Your task to perform on an android device: My current Apple phone broke, so I want to get a new one.Use the flipkart app to look for a new iPhone 15.
Image 0: 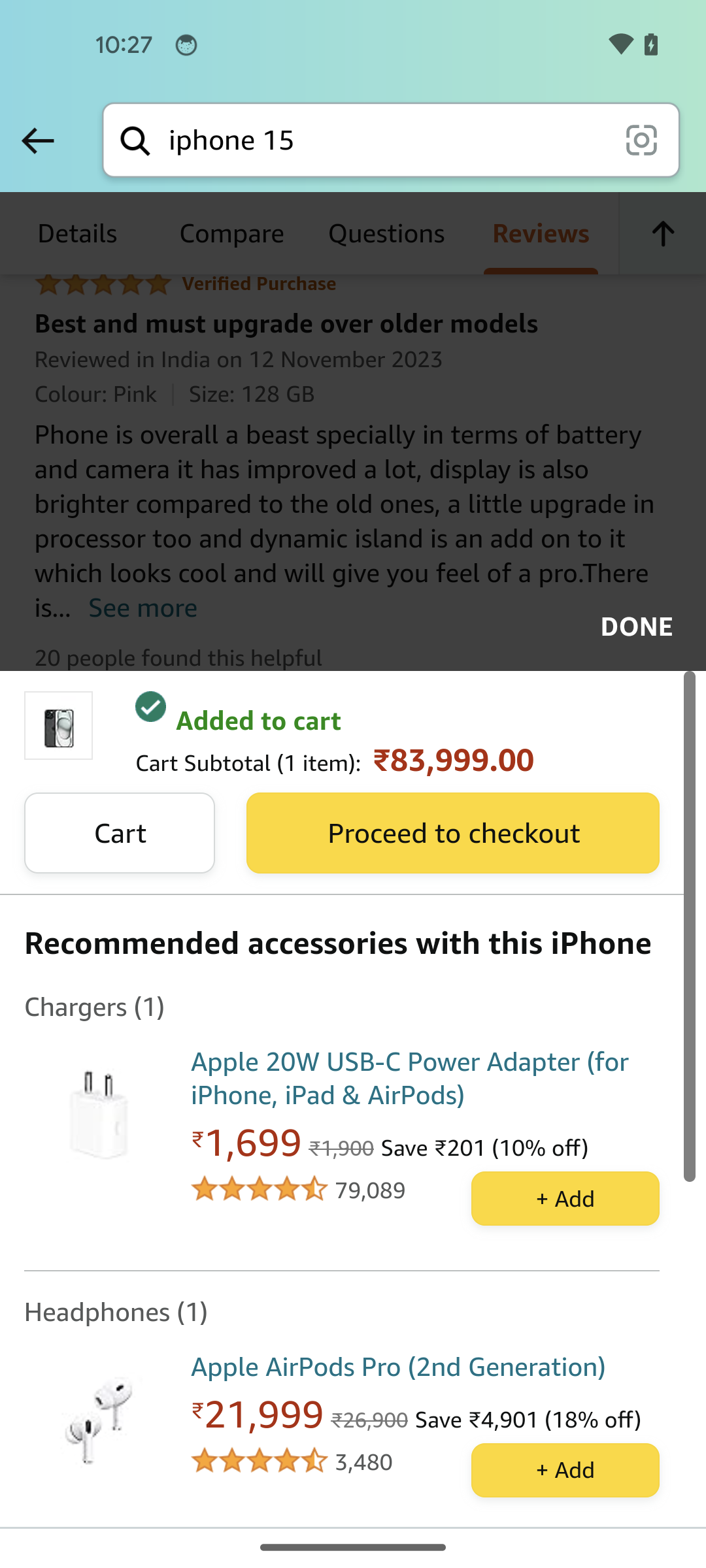
Open the flipkart app
Step 0: open app "Flipkart"
Image 1: 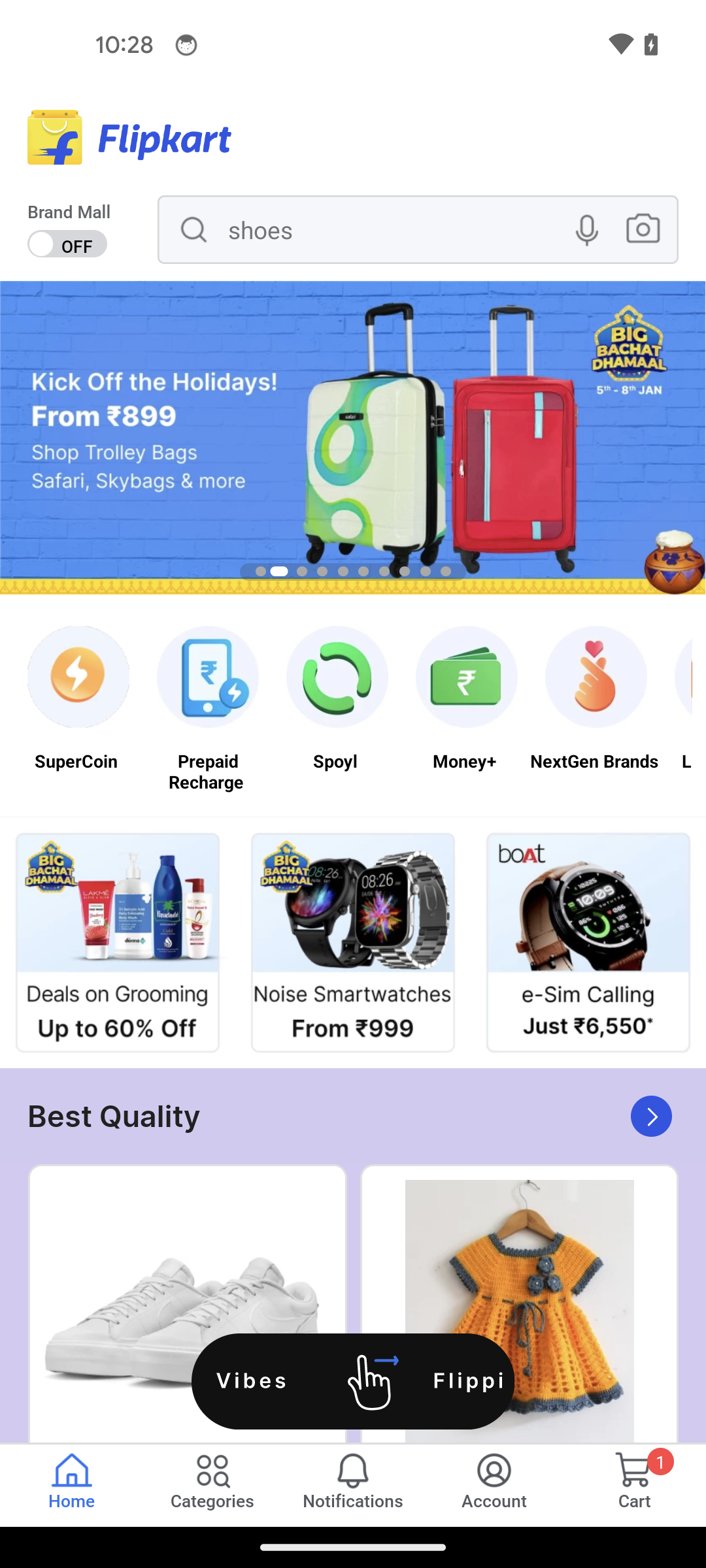
Tap on the search bar at the top of the screen
Step 1: click (397, 241)
Image 2: 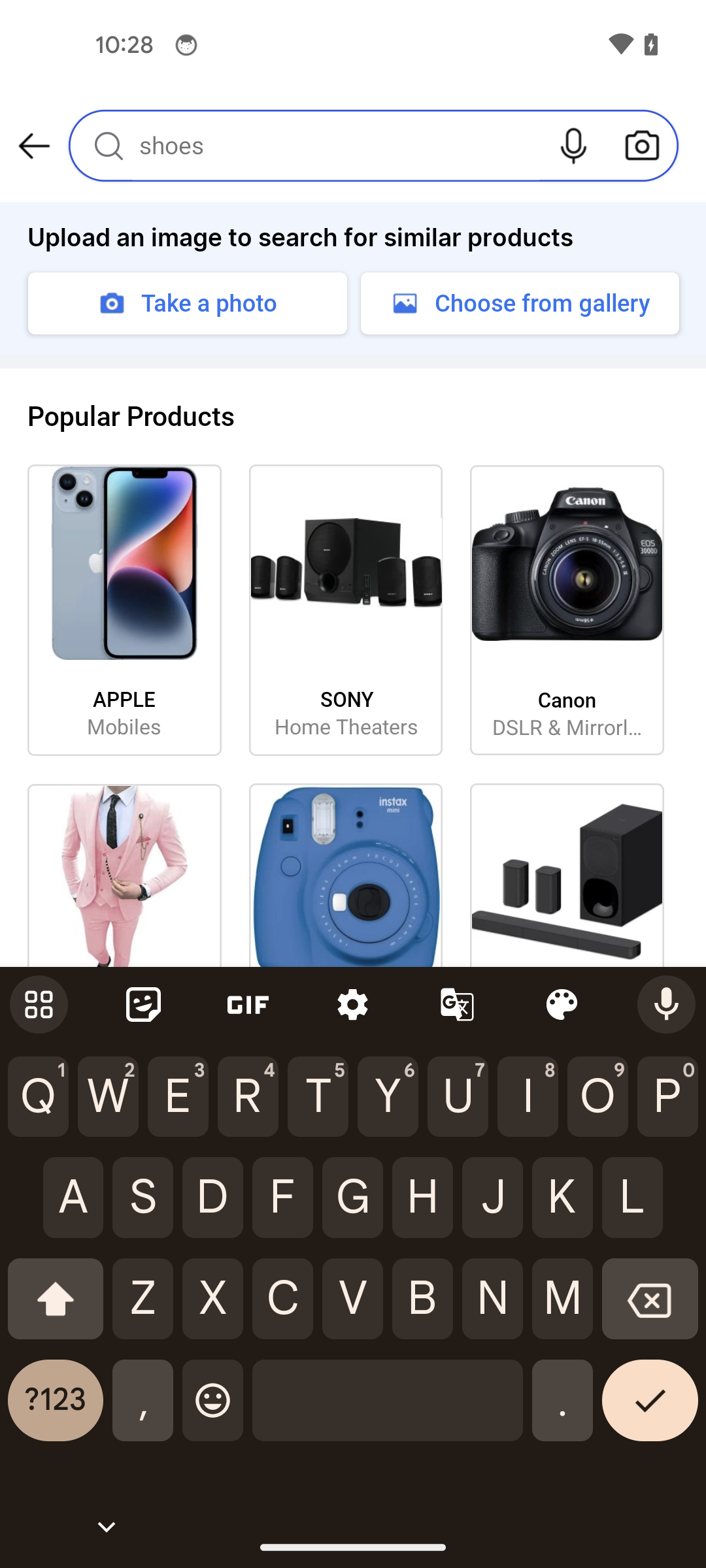
Search for new iPhone 15
Step 2: type " iPhone 15"
Image 3: 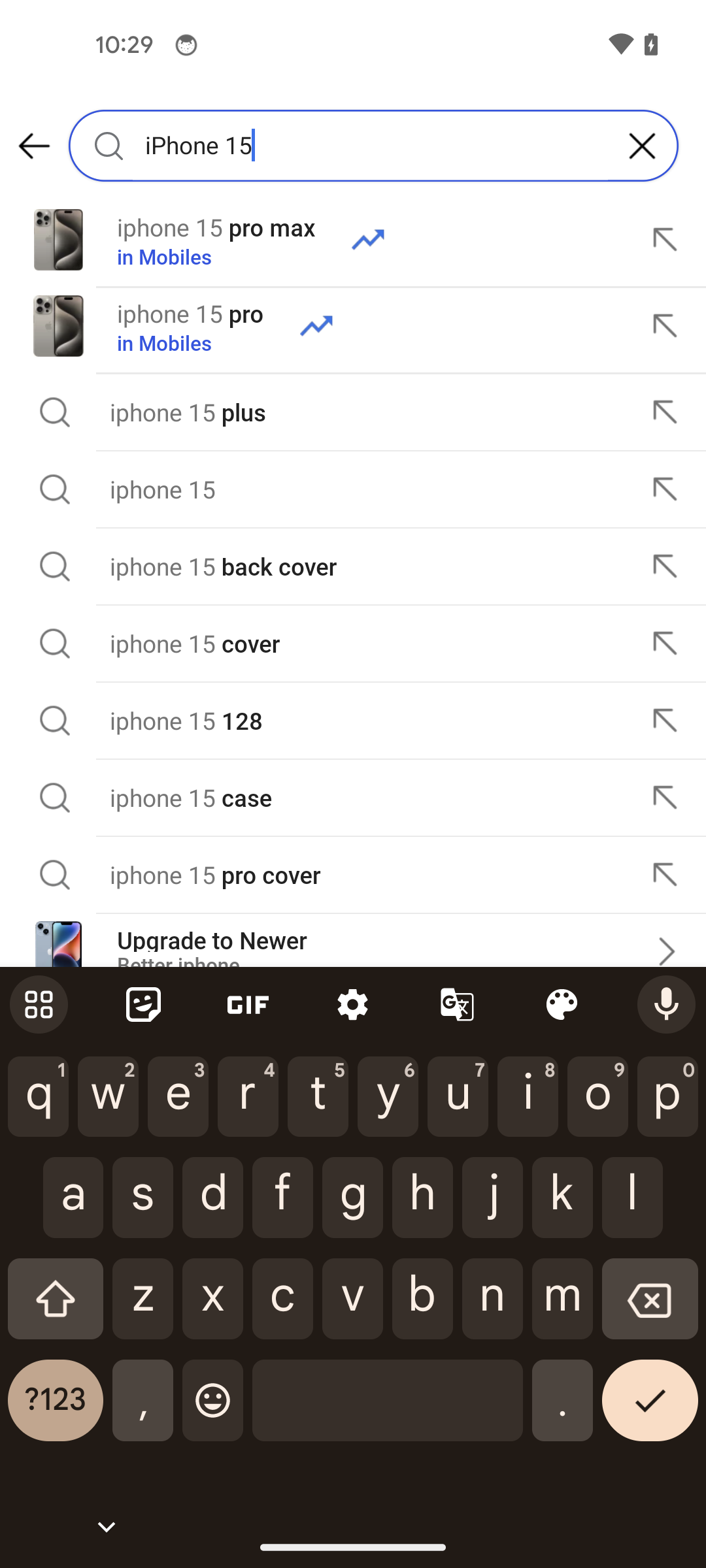
Tap on the fifth search result
Step 3: click (328, 489)